Your task to perform on an android device: Use the Ubuy app to find the screwdrivers under the Screwdriver sets category.
Image 0: 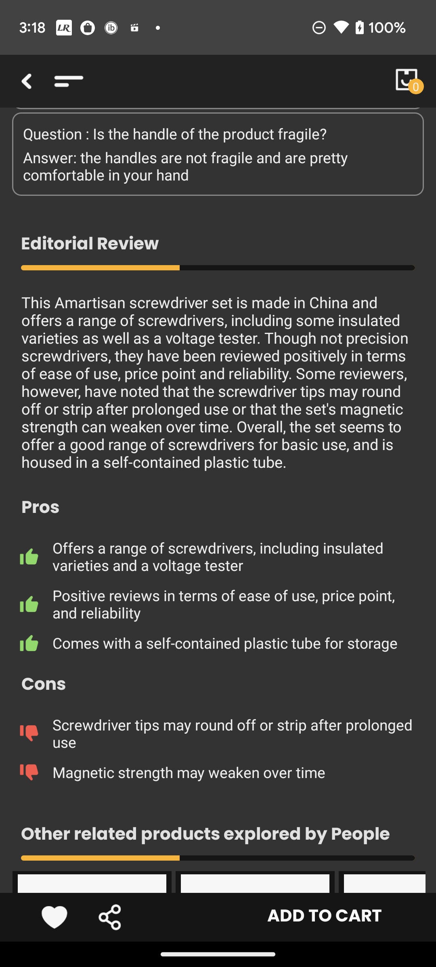
go back to the previous page
Step 0: press back button
Image 2: 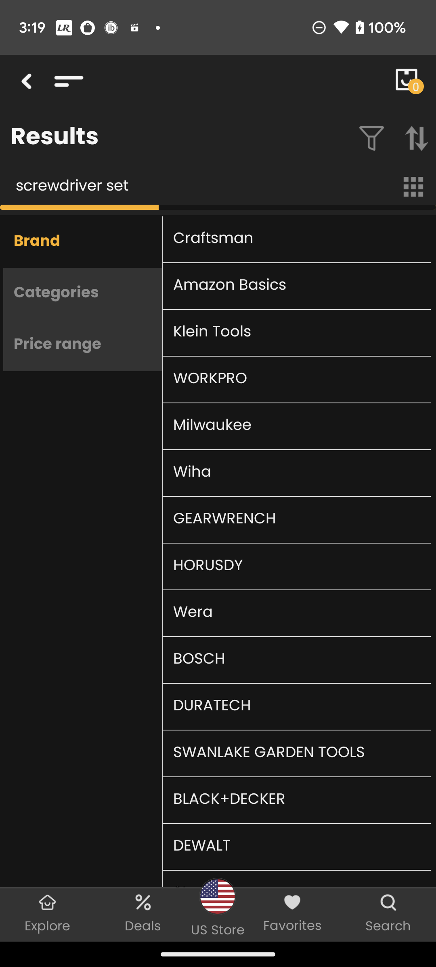
Click on categories section
Step 2: click (82, 293)
Image 3: 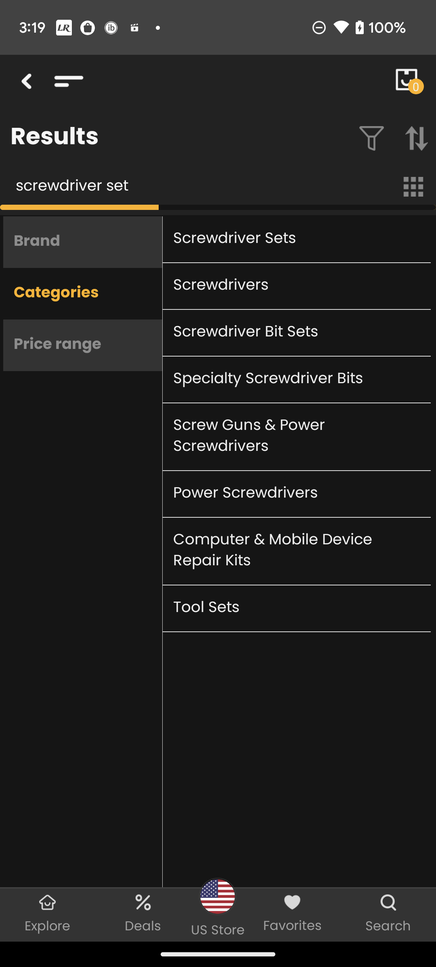
Click on Screwdriver sets
Step 3: click (281, 239)